Your task to perform on an android device: Open Google Recorder app, Record a voice minimum 20 seconds and stop the recording
Image 0: 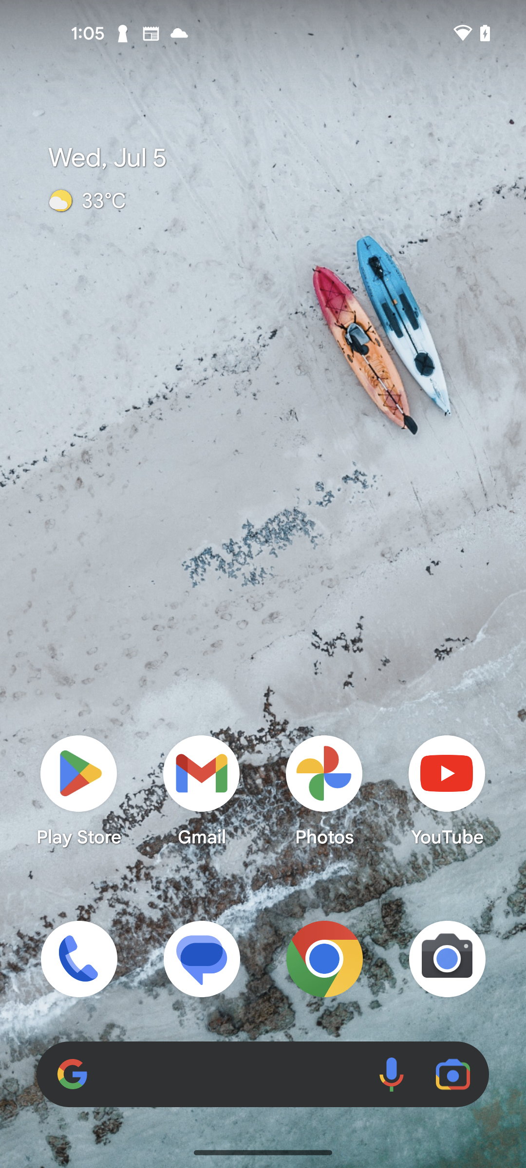
Open Google Recorder app
Step 0: open app "Recorder"
Image 1: 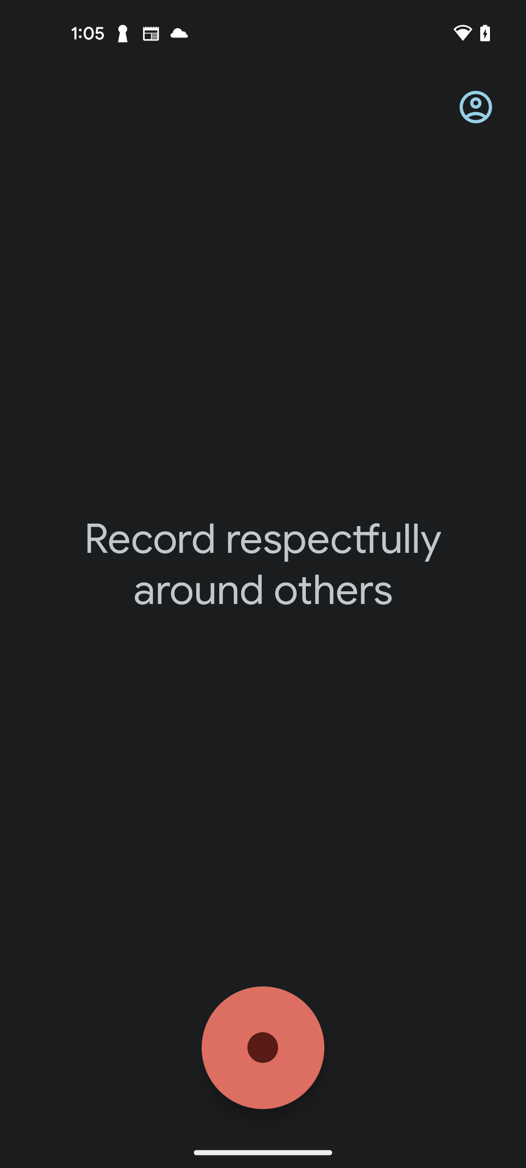
Click on the record button at the  bottom center of the screen to record a voice minimum 20 seconds
Step 1: click (263, 1048)
Image 2: 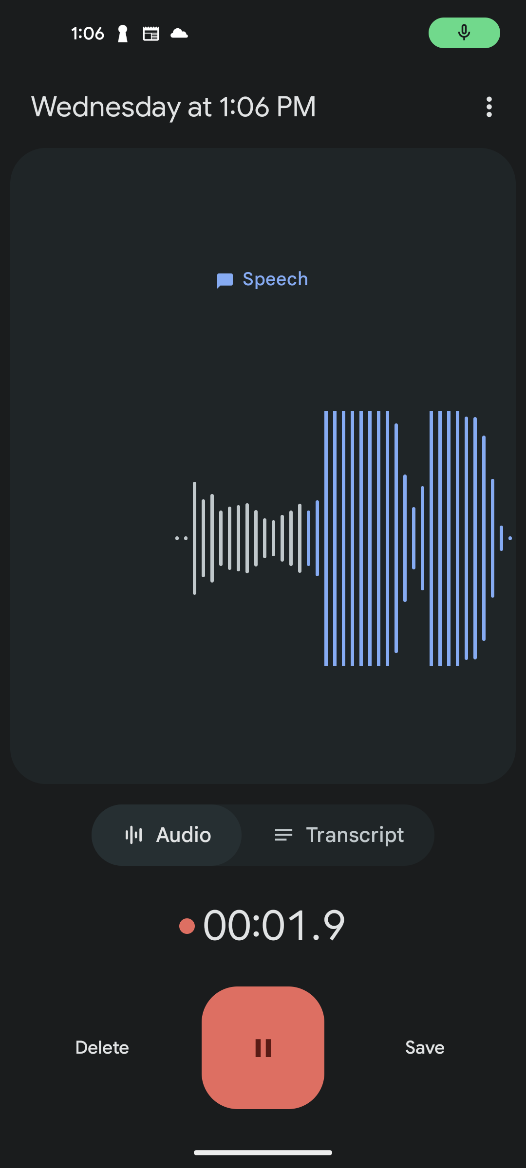
Click on the Pause button at the bottom center of the screen
Step 2: click (263, 1048)